Your task to perform on an android device: Search for the event Women Empowerment on the calendar app.
Image 0: 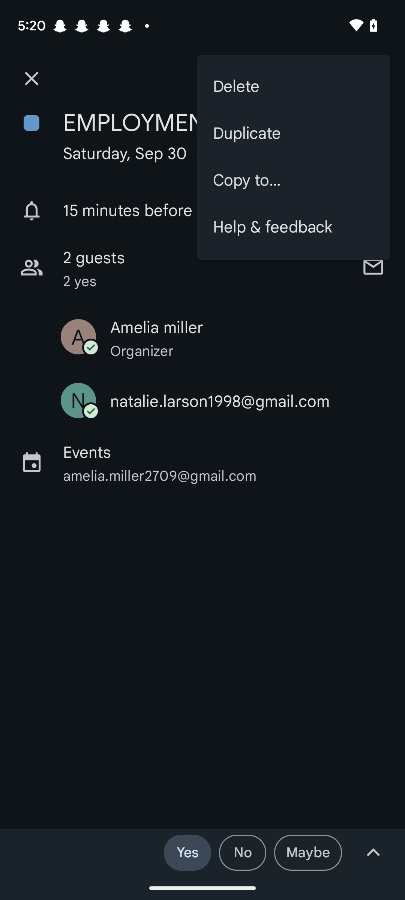
Go back to the previous page.
Step 0: press back button
Image 1: 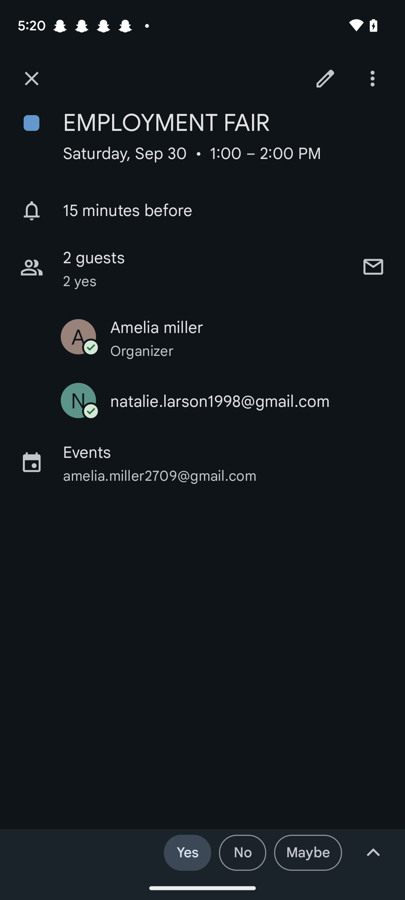
Go back to the previous page.
Step 1: press back button
Image 2: 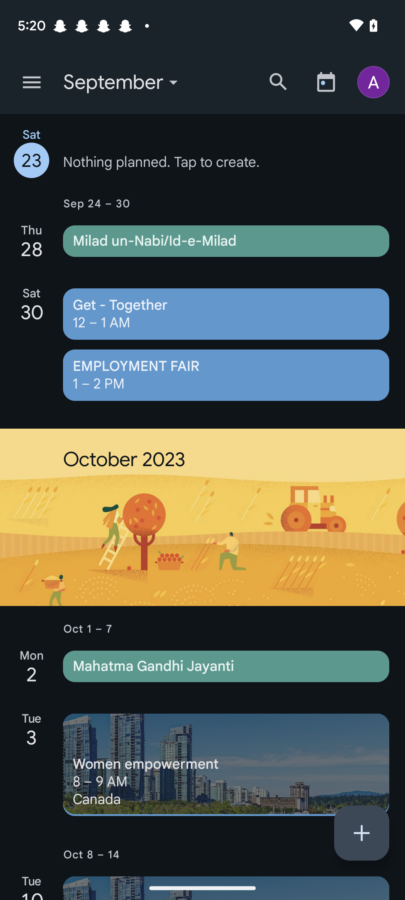
Click on the search icon at the top right.
Step 2: click (278, 82)
Image 3: 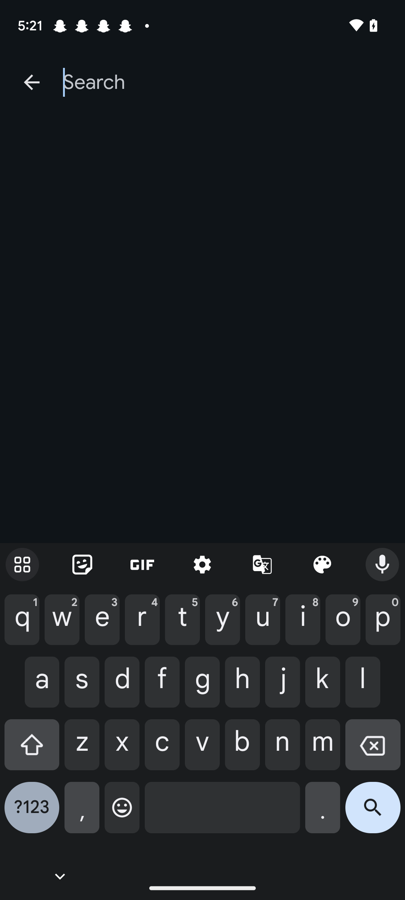
Type Women Empowerment in the search box.
Step 3: type "Women Empowerment"
Image 4: 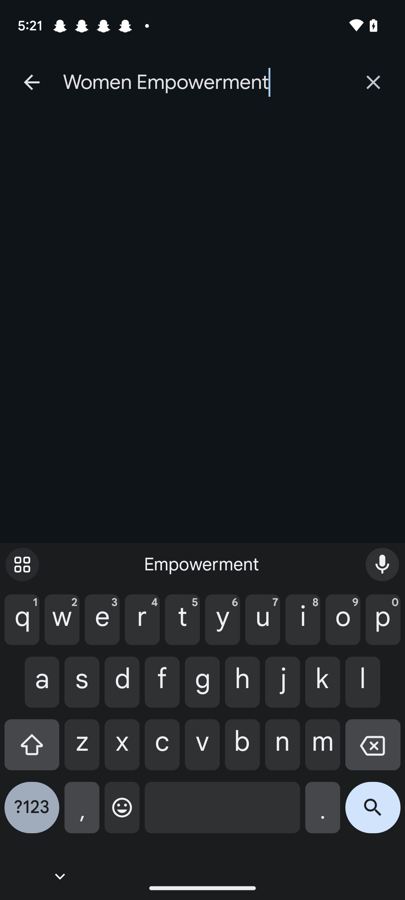
Click on the search icon at the bottom right corner of the Keyboard.
Step 4: click (373, 813)